Your task to perform on an android device: Share my favorite book, The Fellowship of the Ring, with my personal email address.
Image 0: 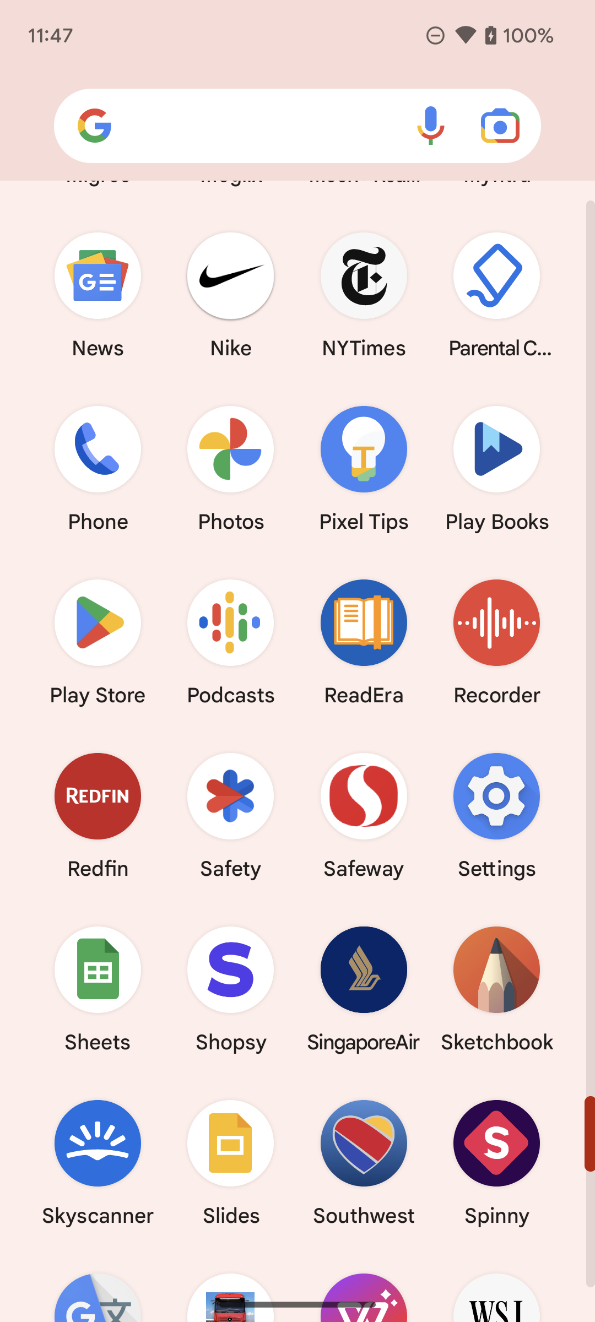
Open ReadEra app.
Step 0: open app "ReadEra"
Image 1: 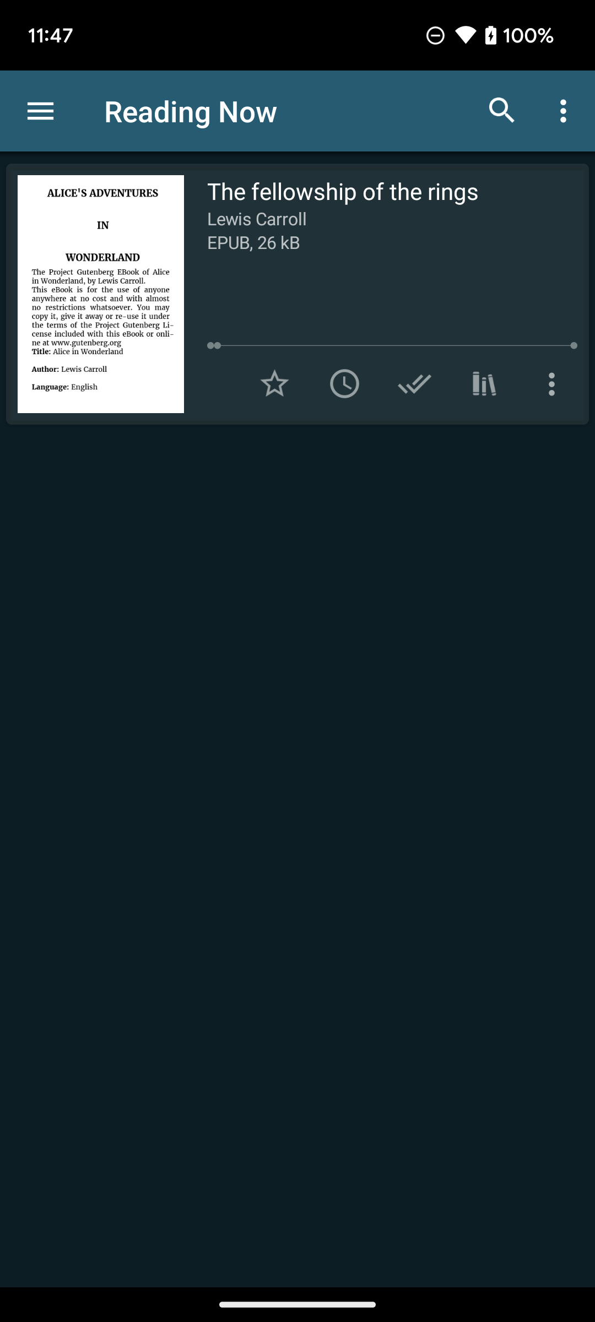
Click on the three dots on the screen.
Step 1: click (554, 383)
Image 2: 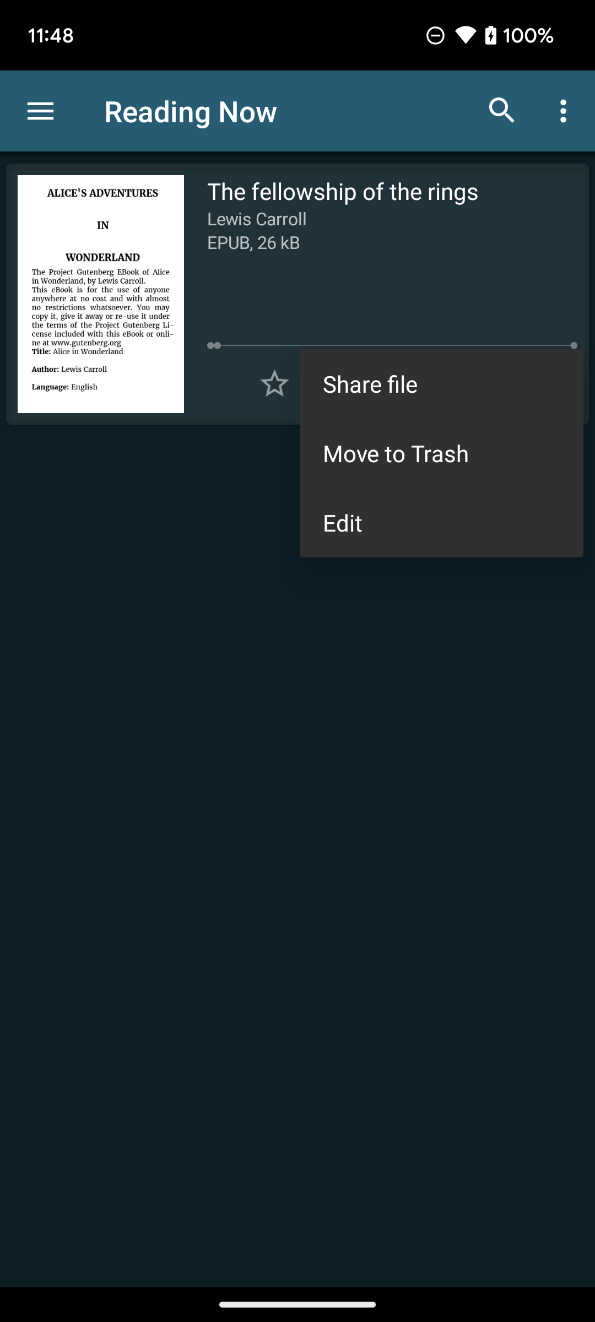
Click on the Share file option on the screen.
Step 2: click (441, 383)
Image 3: 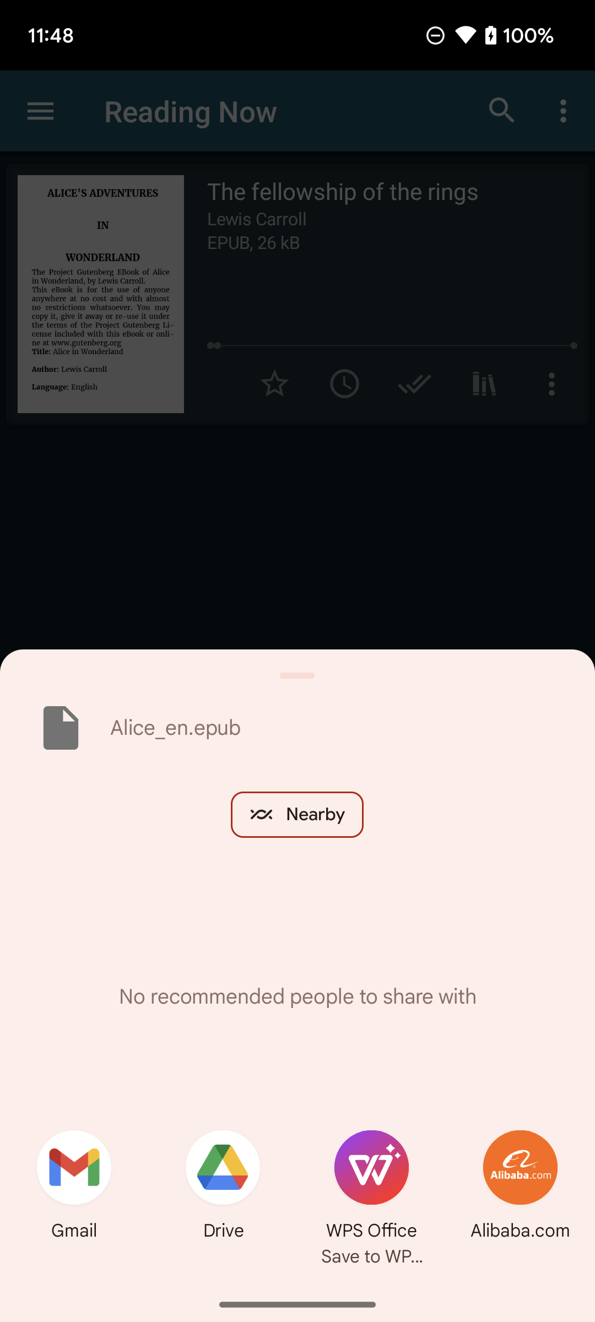
Click on the Gmail icon on the screen.
Step 3: click (73, 1167)
Image 4: 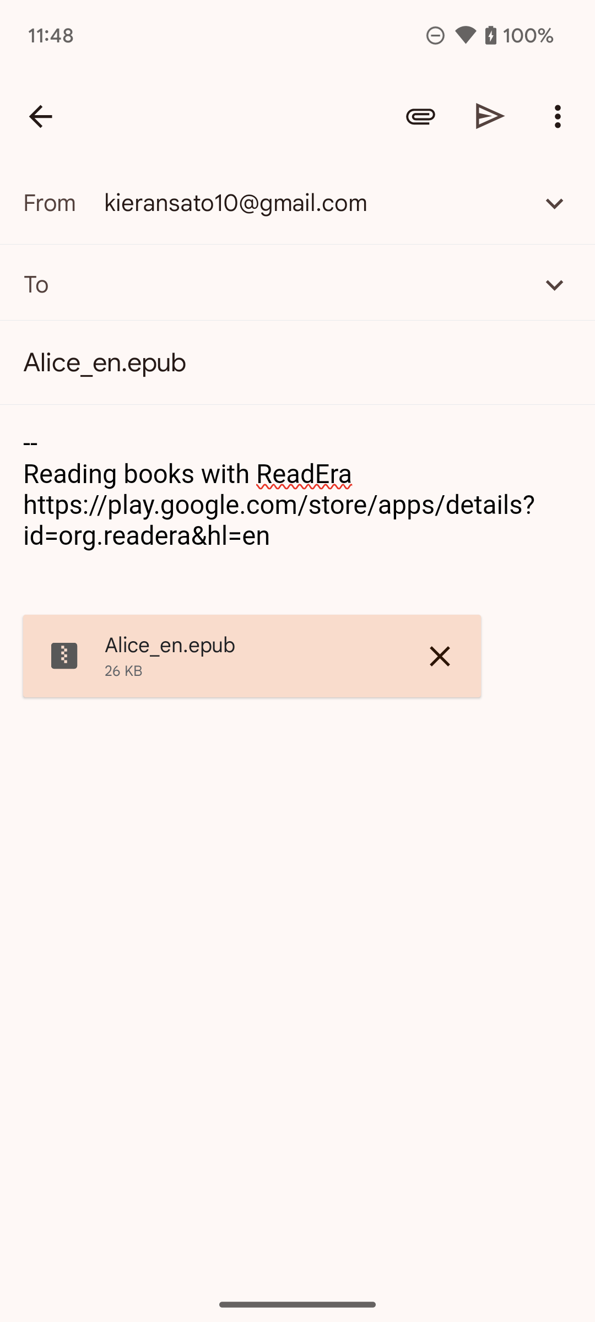
Type kieransato10@gmail.com on the 'To' field.
Step 4: type "Kieransato10@gmail.com"
Image 5: 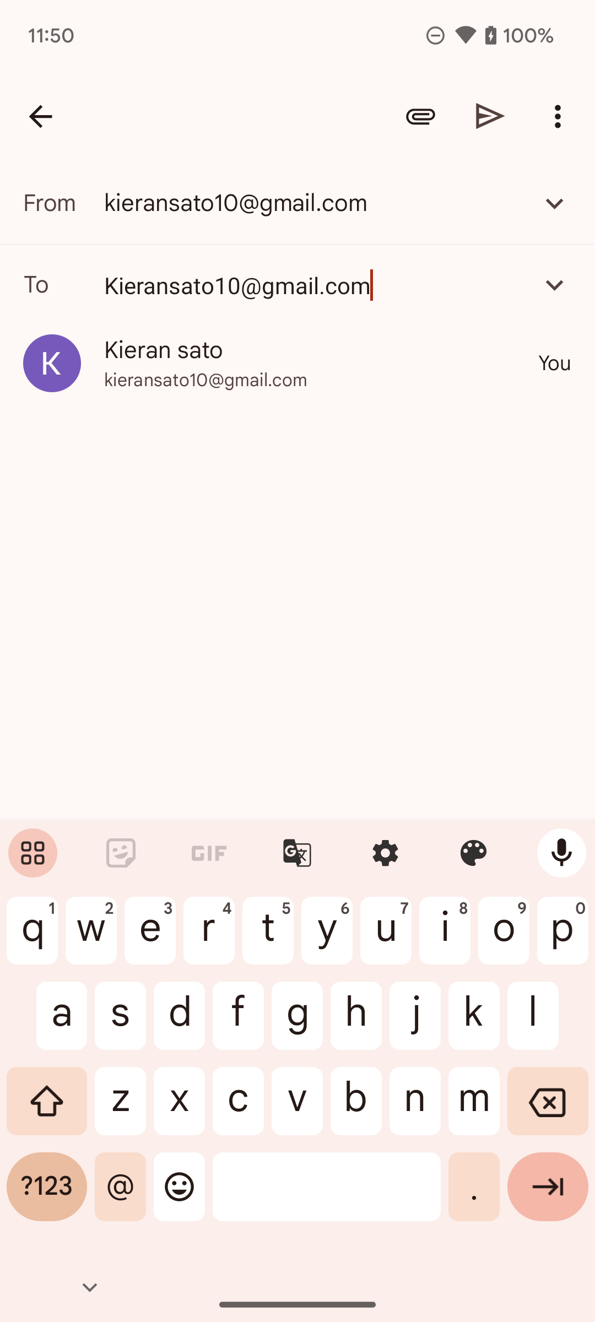
Click on the send icon on the top of the screen.
Step 5: click (490, 116)